Your task to perform on an android device: I have been looking for a hammer drill bit, add Lotus Hammer Drill Bit to the wishlist.
Image 0: 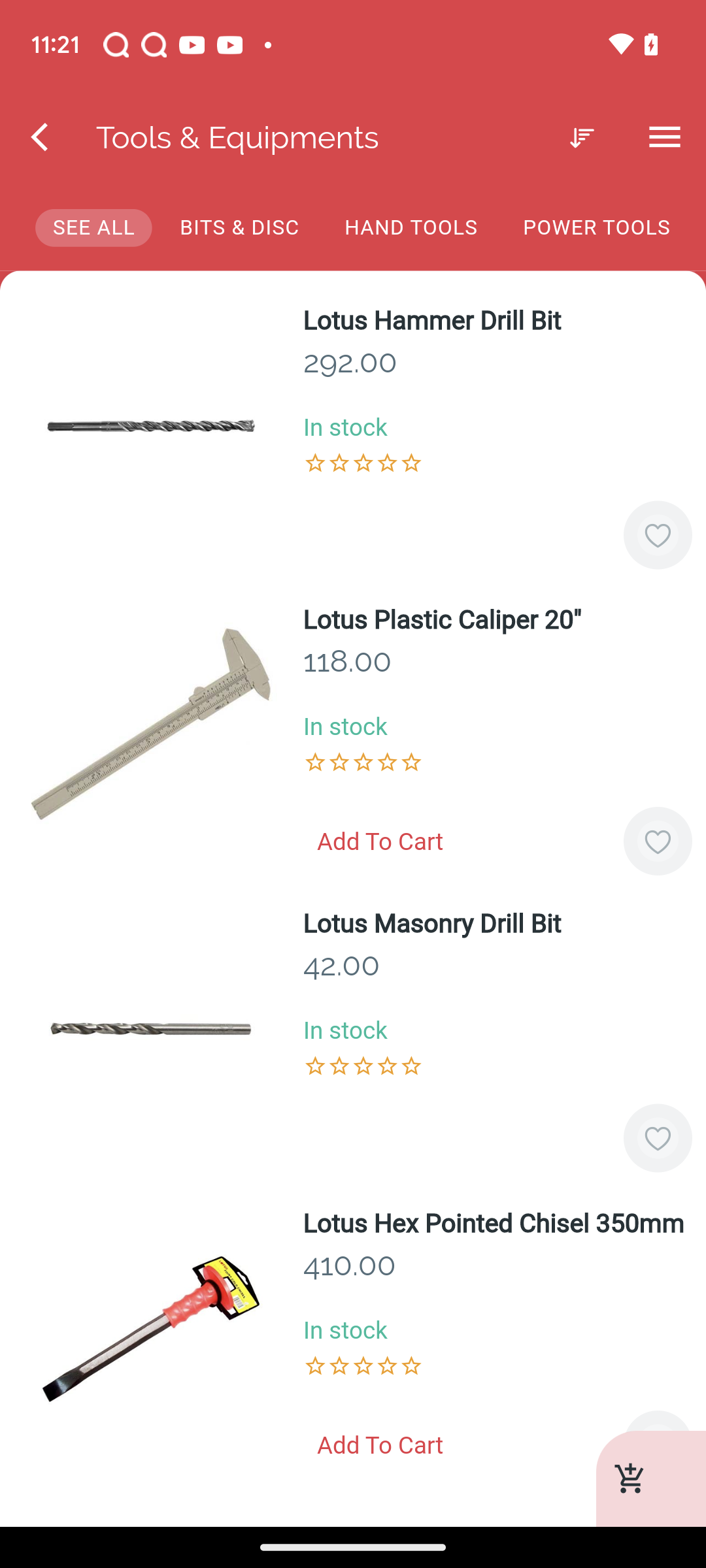
Click on the heart icon of the Lotus Hammer Drill Bit
Step 0: click (657, 534)